Your task to perform on an android device: I'm headed to Woodwild Restaurant with a friend, so I'll just check the traffic conditions using the maps app.
Image 0: 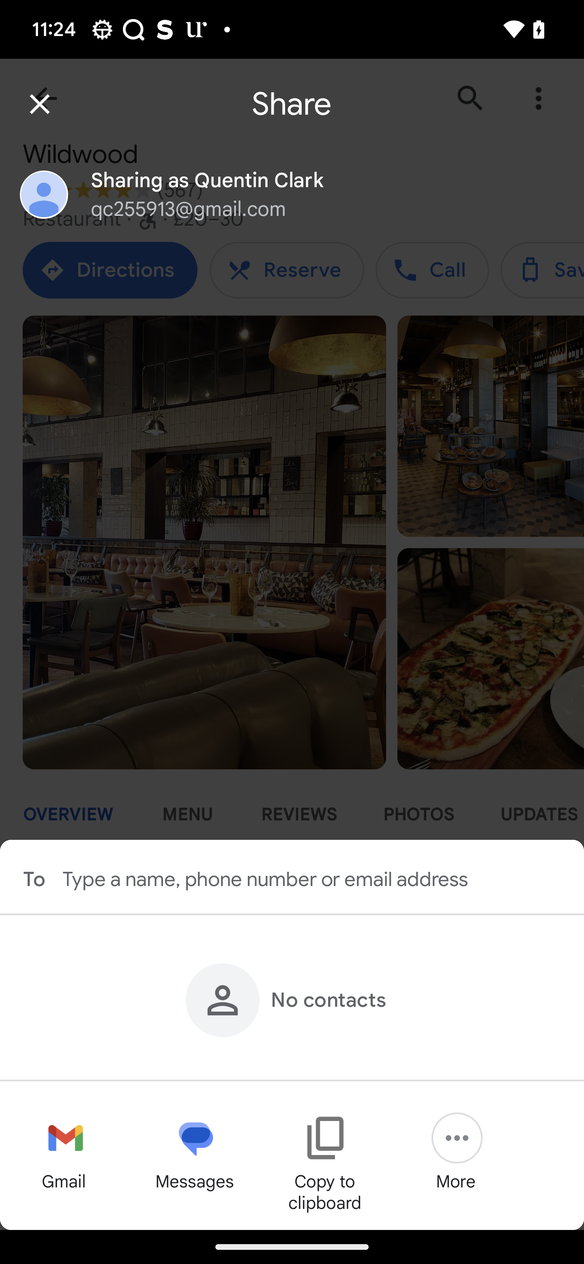
Go back to the previous page
Step 0: press back button
Image 1: 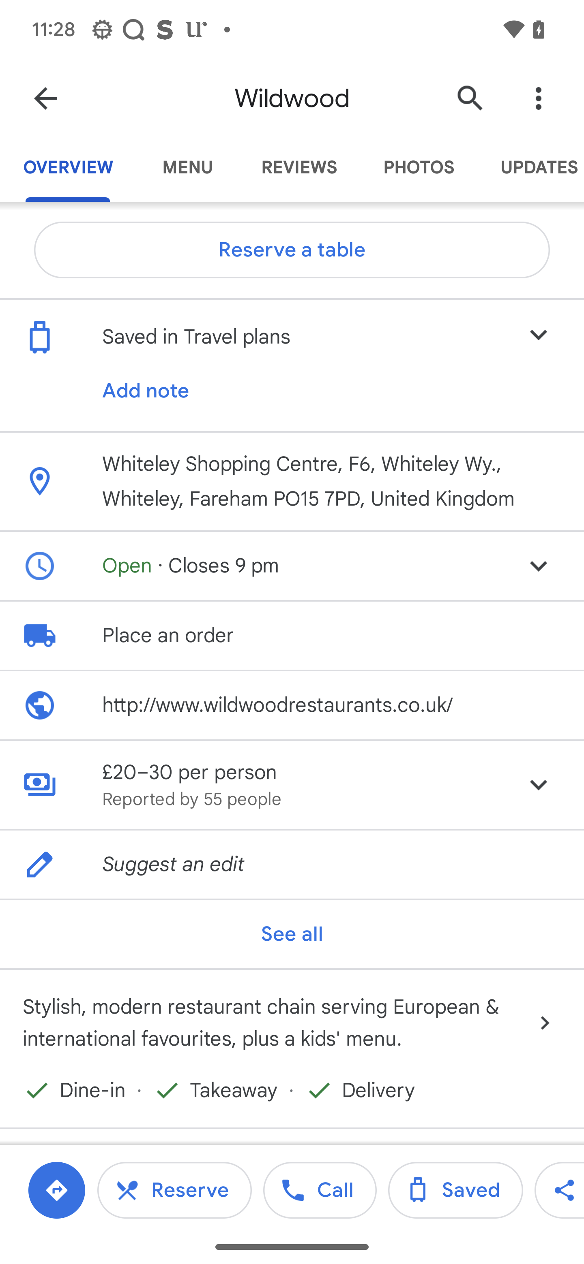
Go back to the previous page
Step 1: press back button
Image 2: 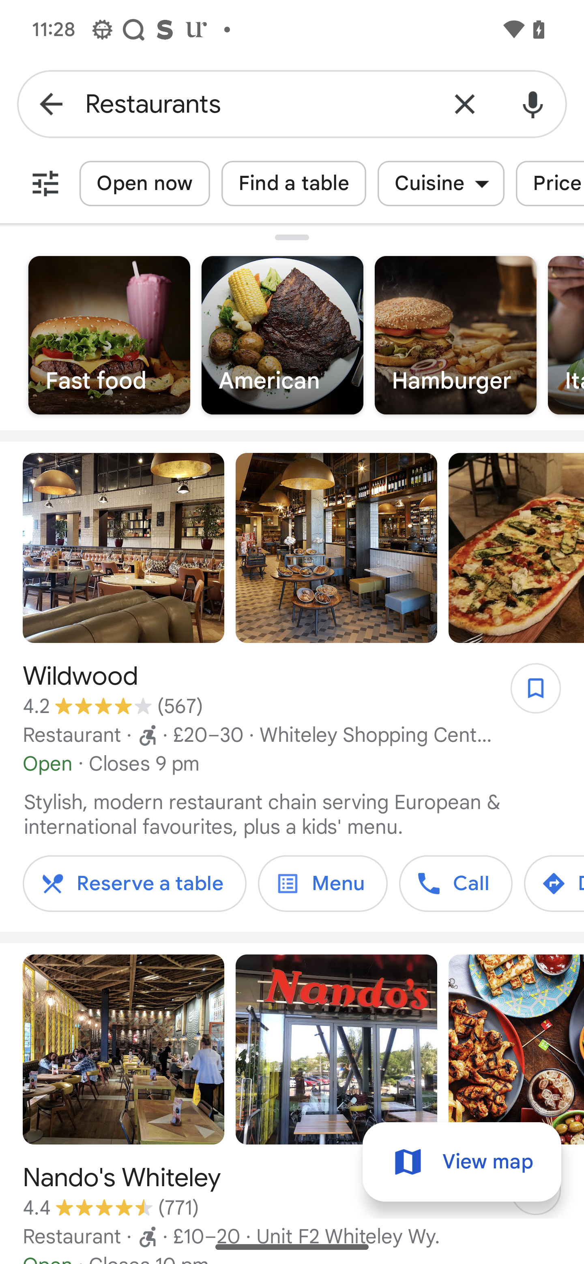
Go back to the previous page
Step 2: press back button
Image 3: 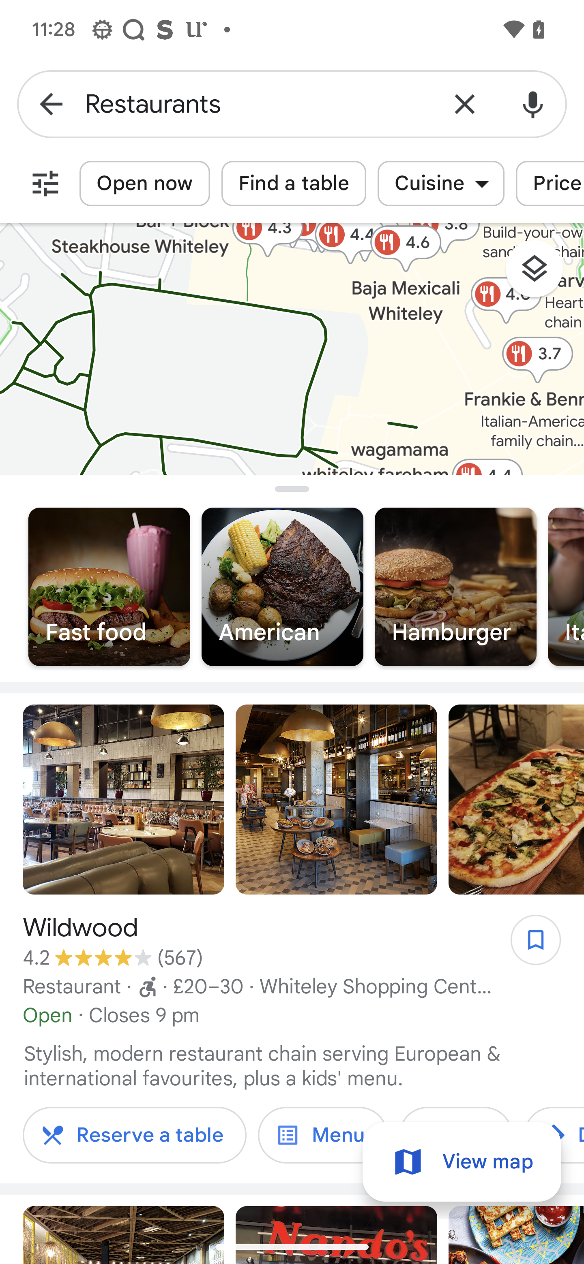
Go back to the previous page
Step 3: wait
Image 4: 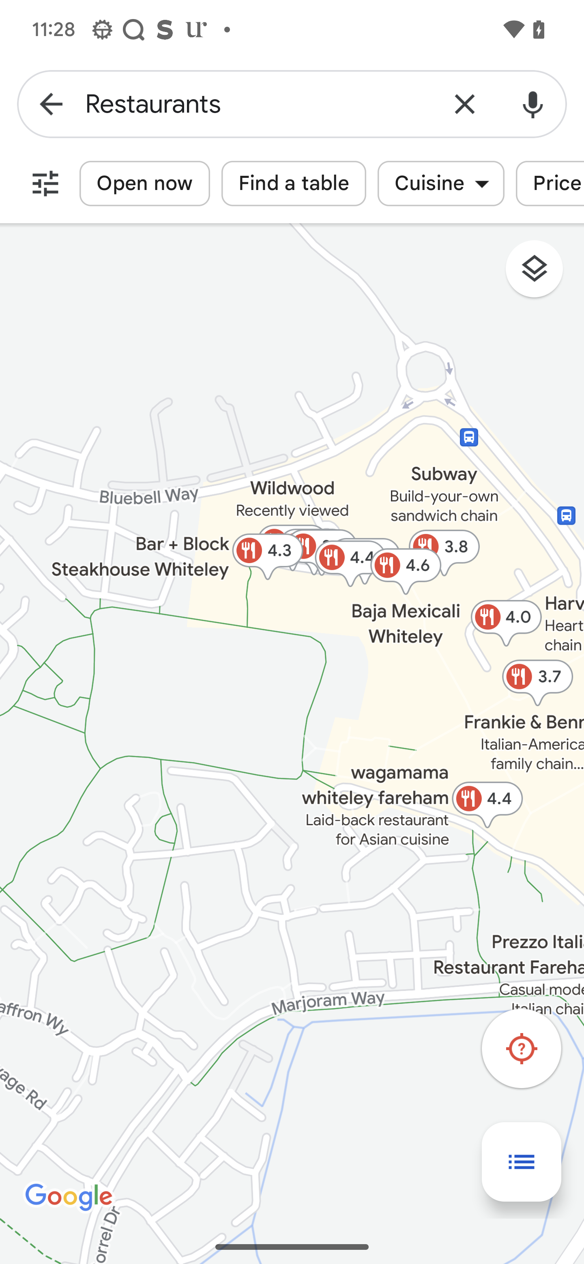
Click on the labels option
Step 4: click (543, 274)
Image 5: 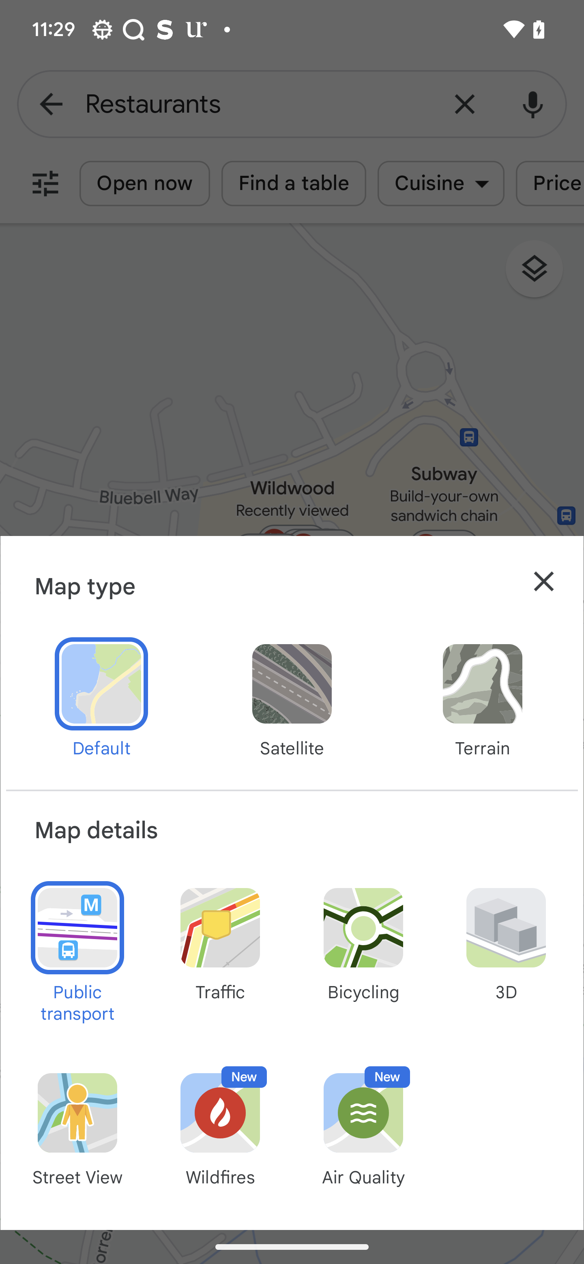
Click on the traffic map
Step 5: click (220, 943)
Image 6: 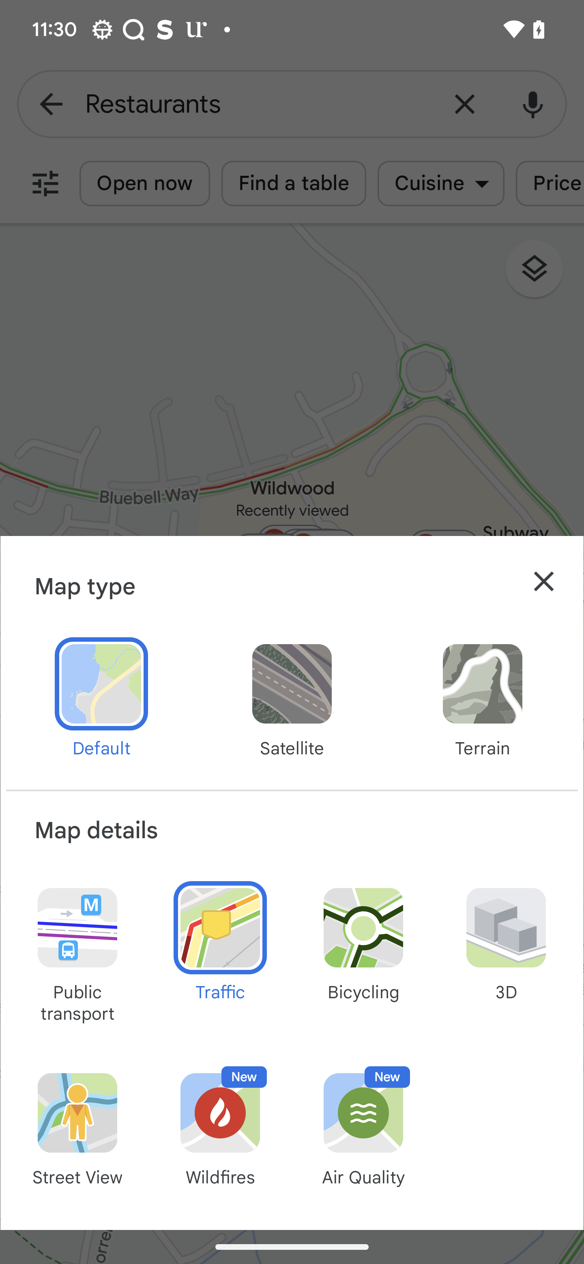
Click on the cross icon
Step 6: click (543, 581)